Your task to perform on an android device: Launch Youtube and play How to fold a paper Airplanes that flies far , make sure to turn on subtitles and set playback to 1.5x
Image 0: 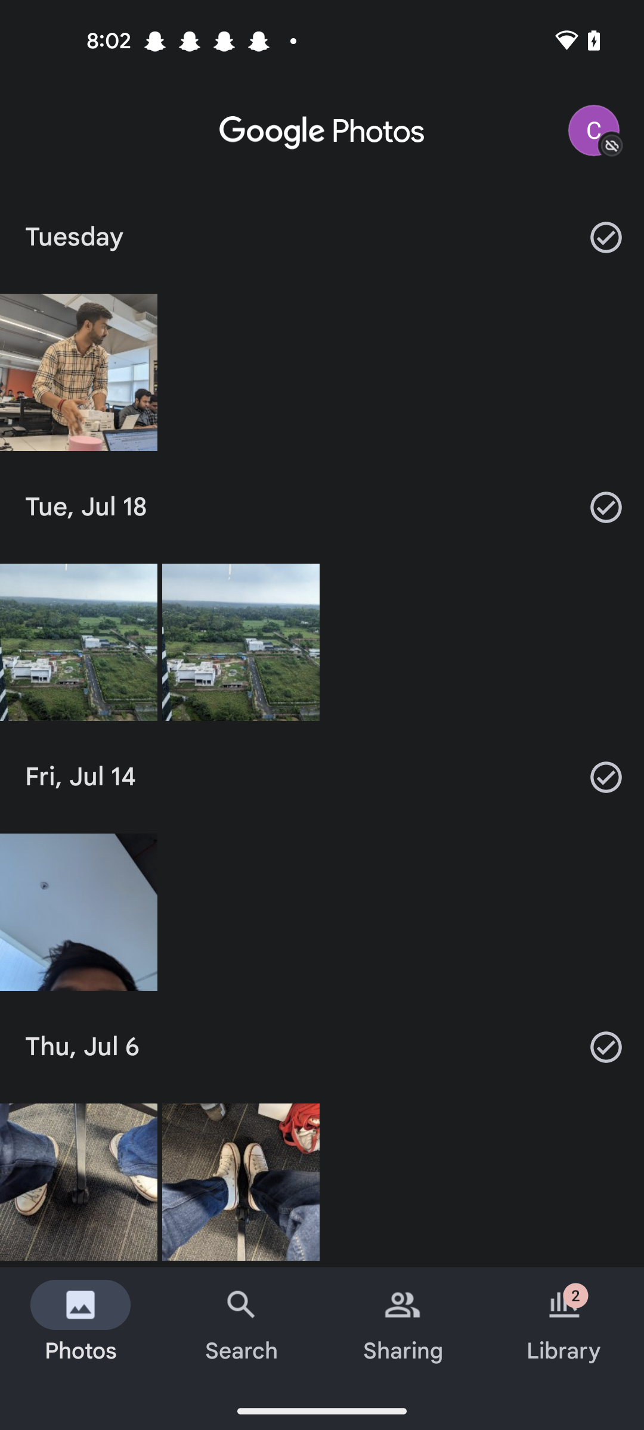
open the youtube app
Step 0: open app "YouTube"
Image 2: 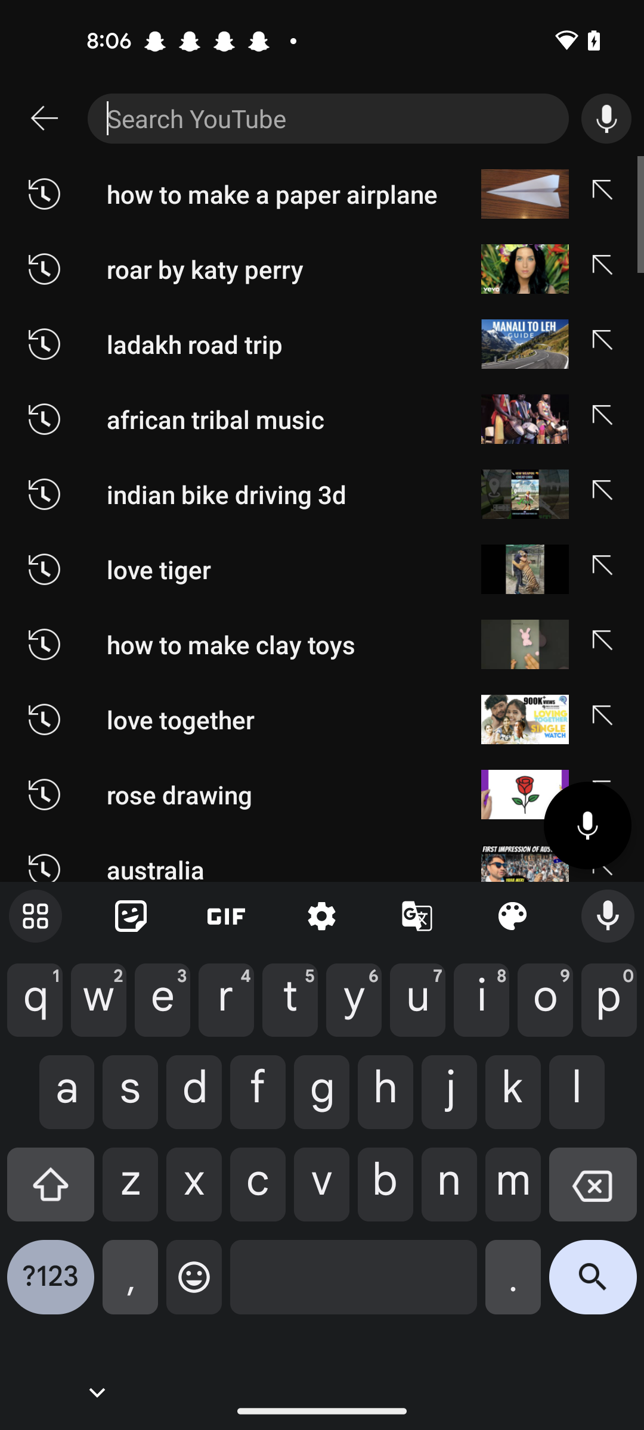
Enter as How to fold a paper Airplanes that flies far video 
Step 2: type "How to fold a paper Airplanes that flies far"
Image 3: 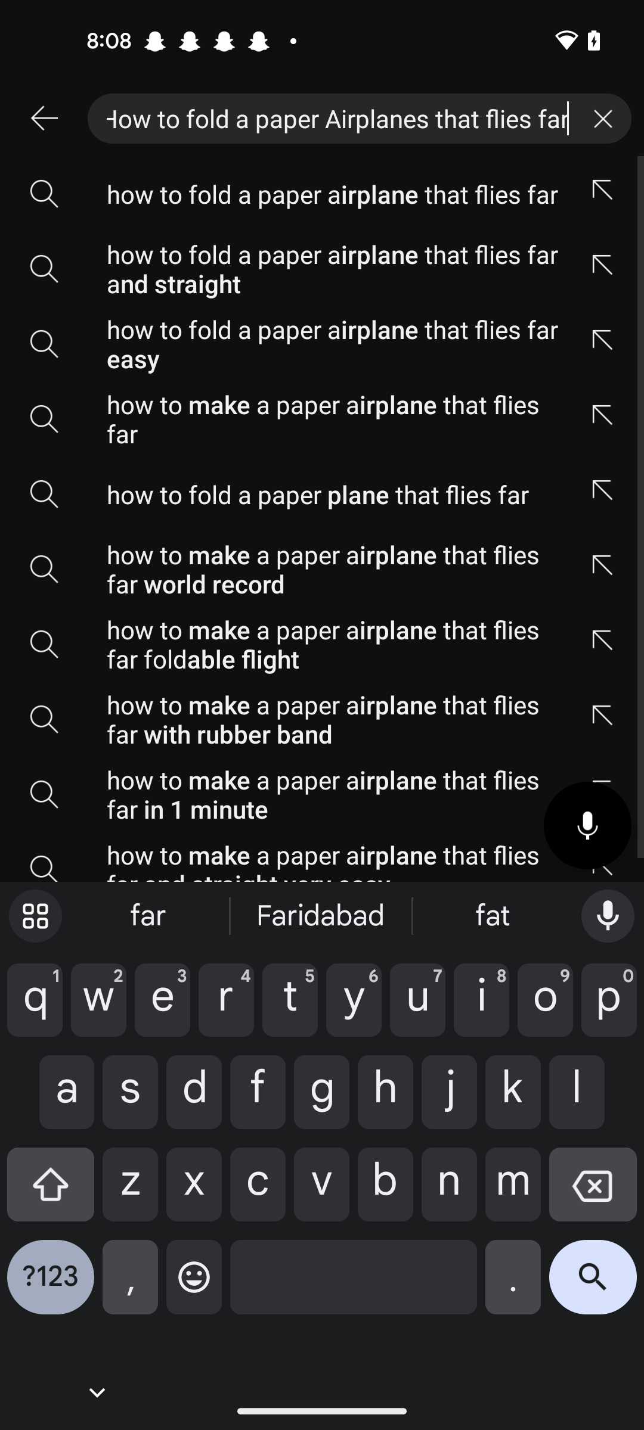
Click on the first result of the screen 
Step 3: click (325, 194)
Image 4: 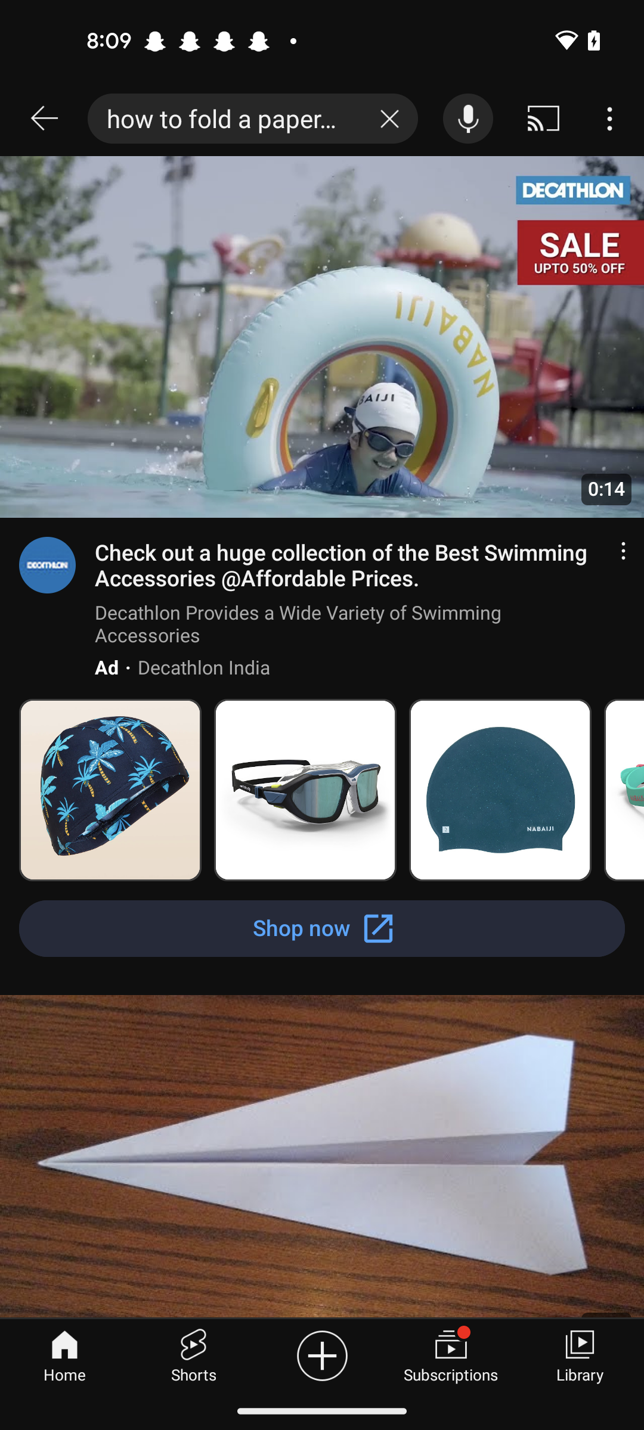
Click on the first result of the screen 
Step 4: wait
Image 5: 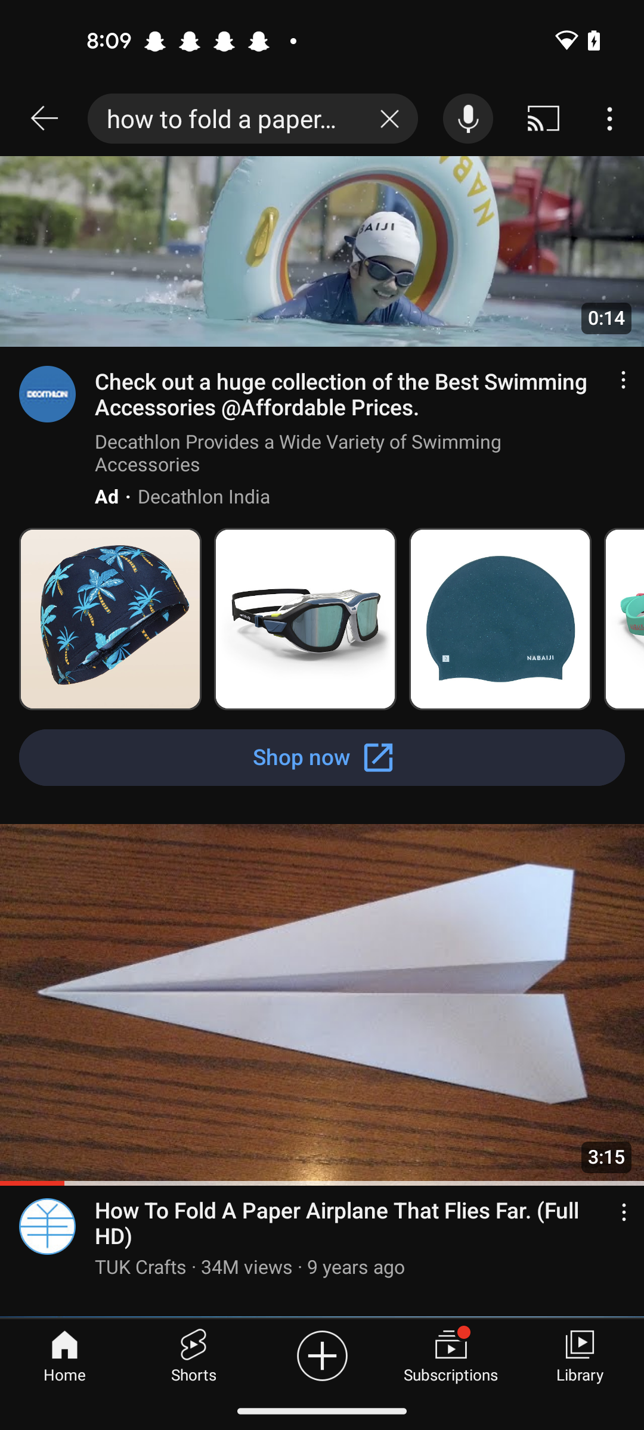
Click on the How to fold a paper Airplanes that flies far video
Step 5: click (322, 1070)
Image 6: 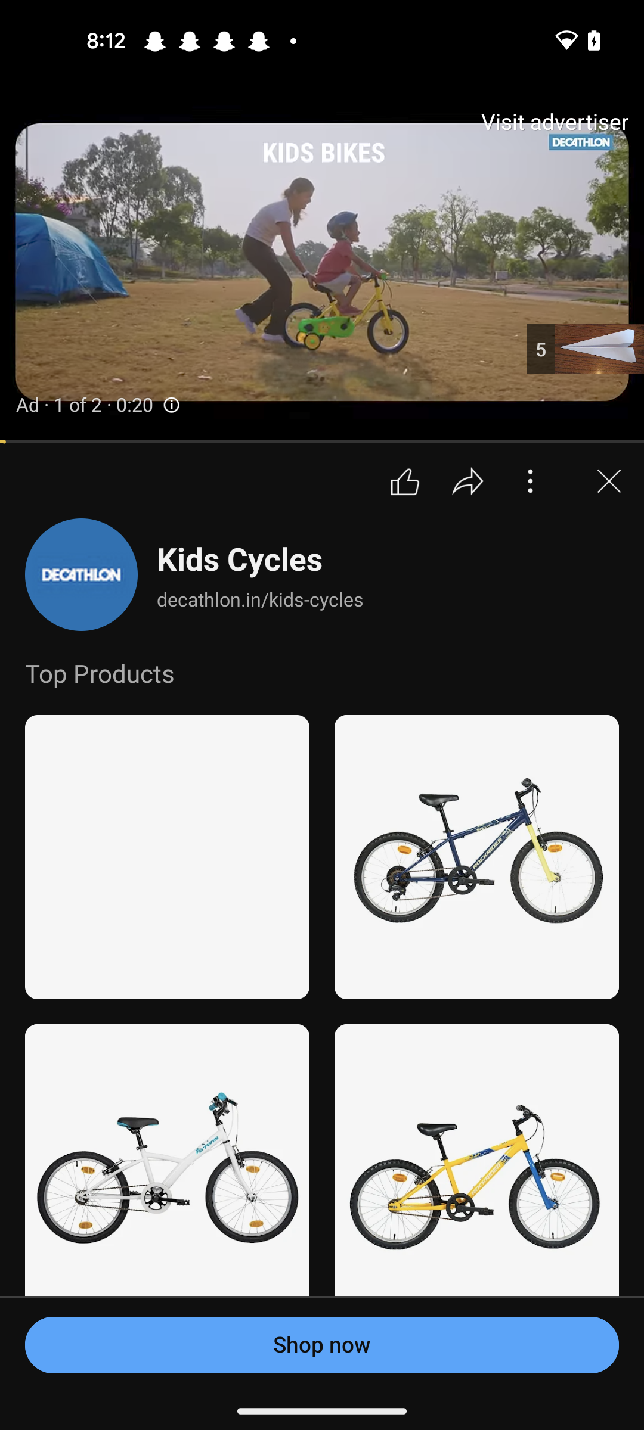
Click on the How to fold a paper Airplanes that flies far video
Step 6: wait
Image 7: 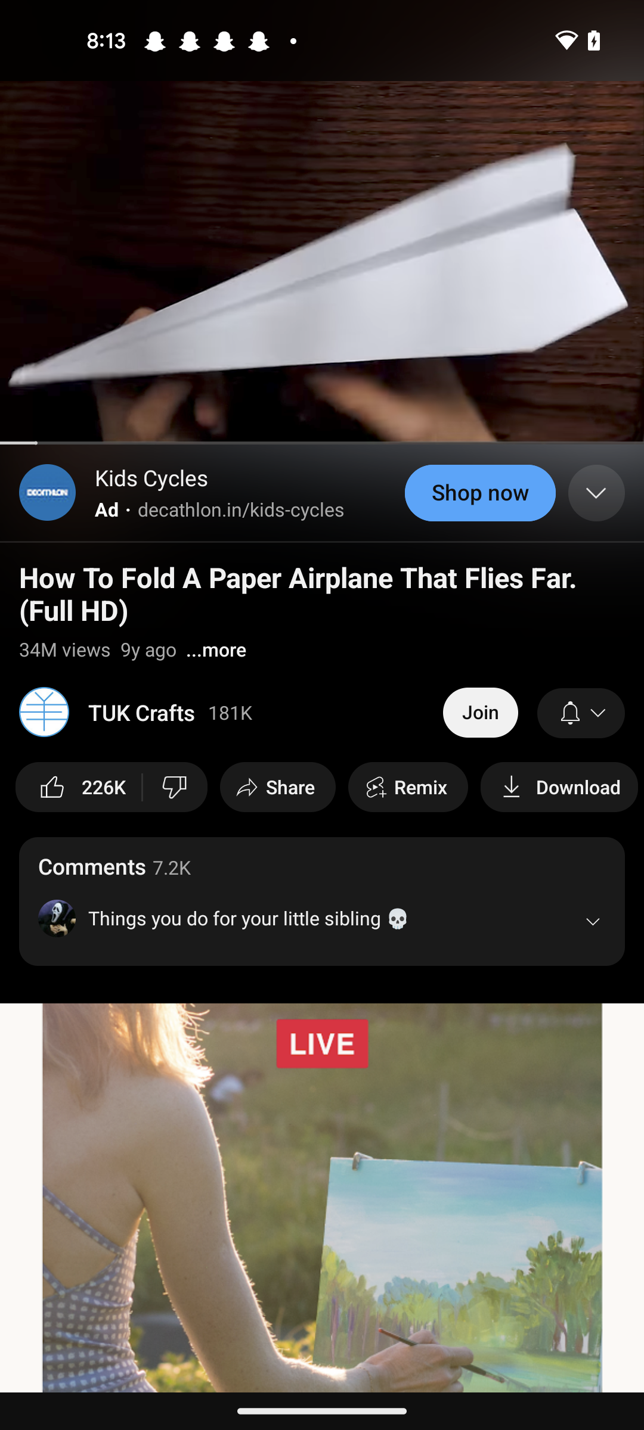
Click on the How to fold a paper Airplanes that flies far video
Step 7: wait
Image 8: 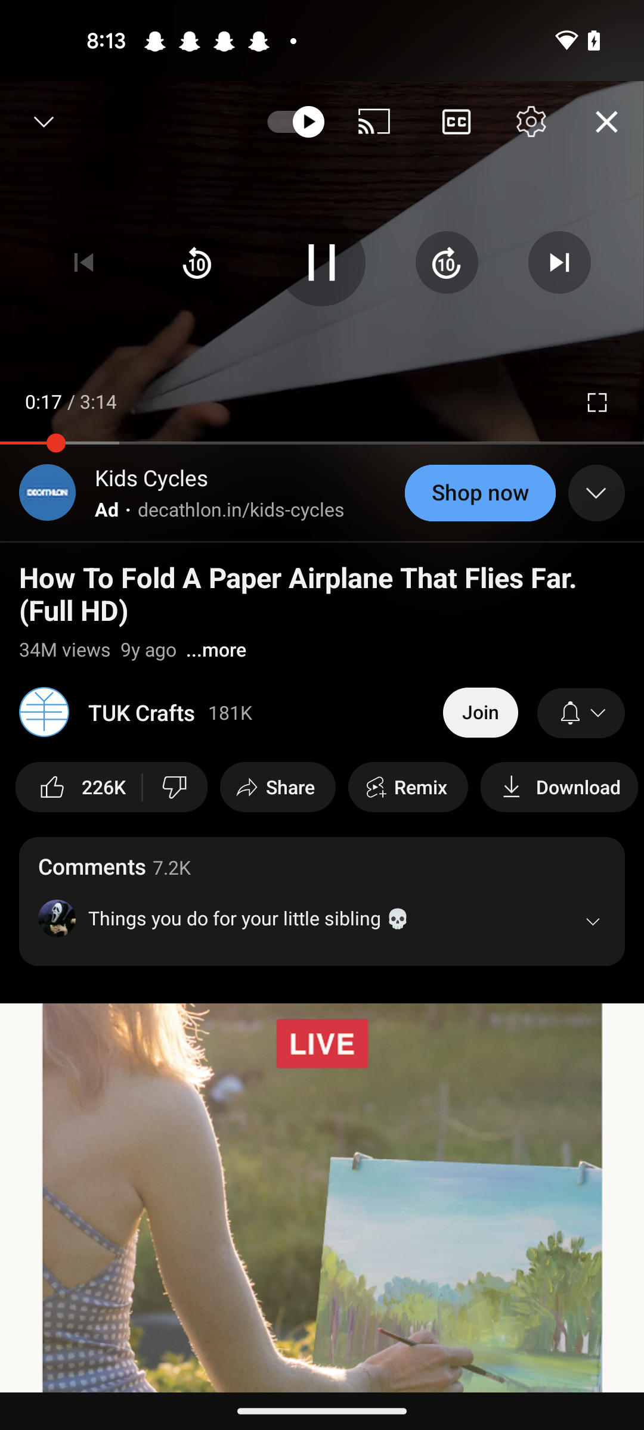
Click on the subtitles 
Step 8: click (456, 121)
Image 9: 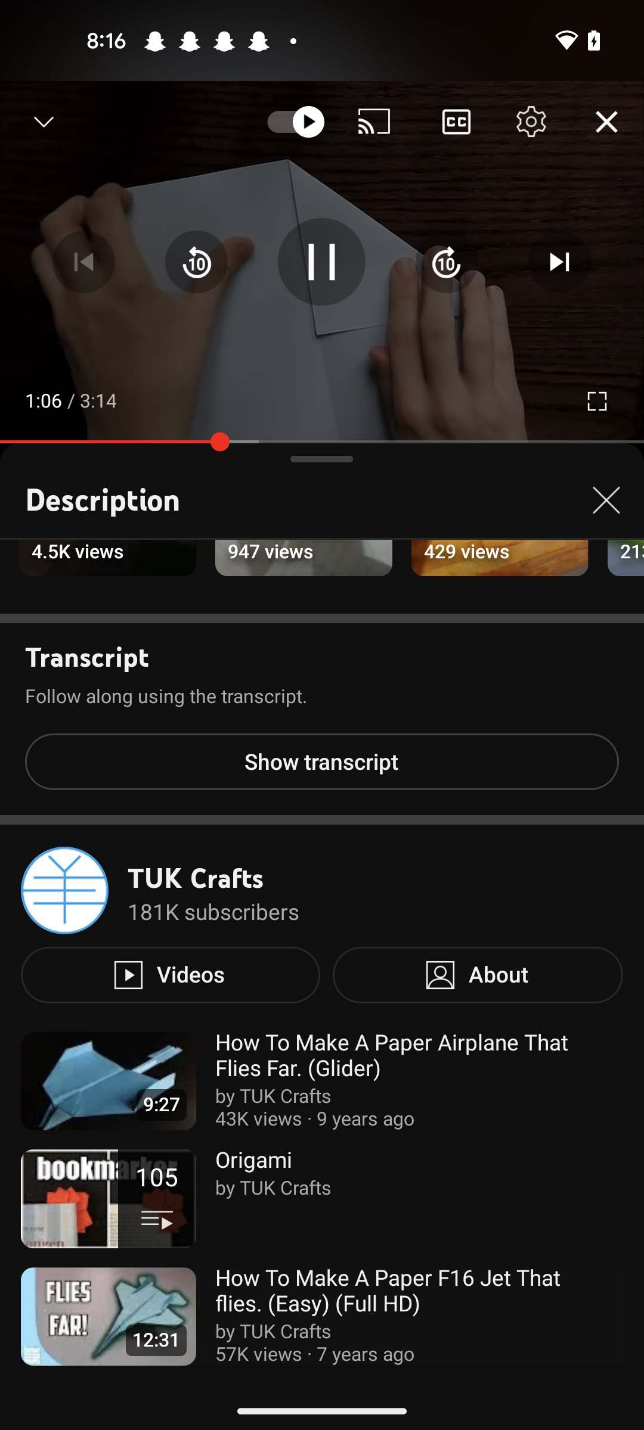
Click on the subtitles 
Step 9: wait
Image 10: 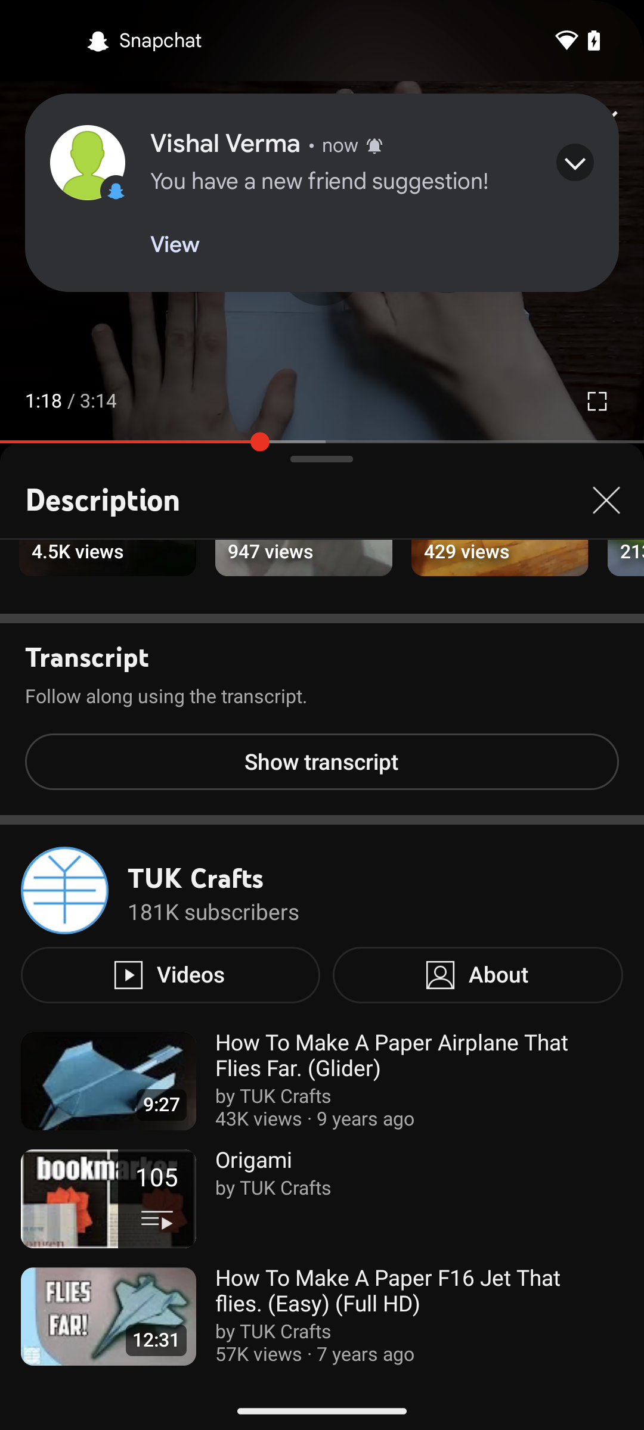
Click on the subtitles 
Step 10: wait
Image 11: 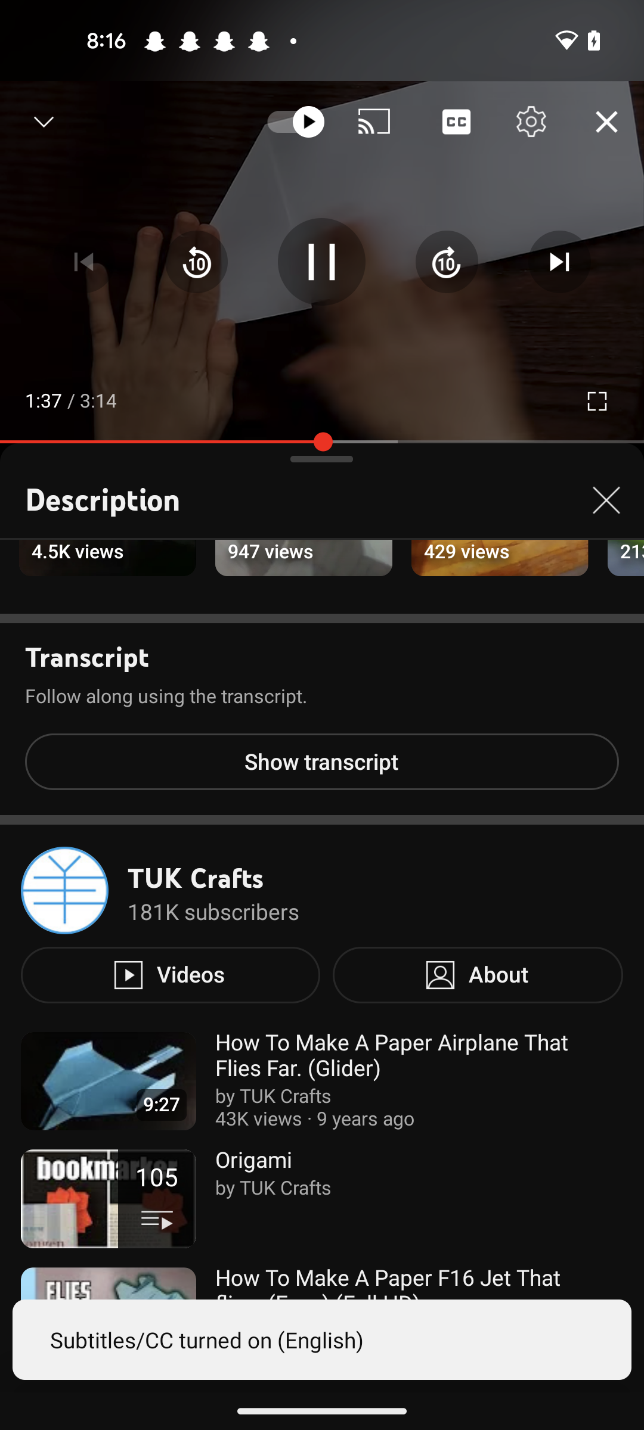
Click on the setting icon 
Step 11: click (531, 121)
Image 13: 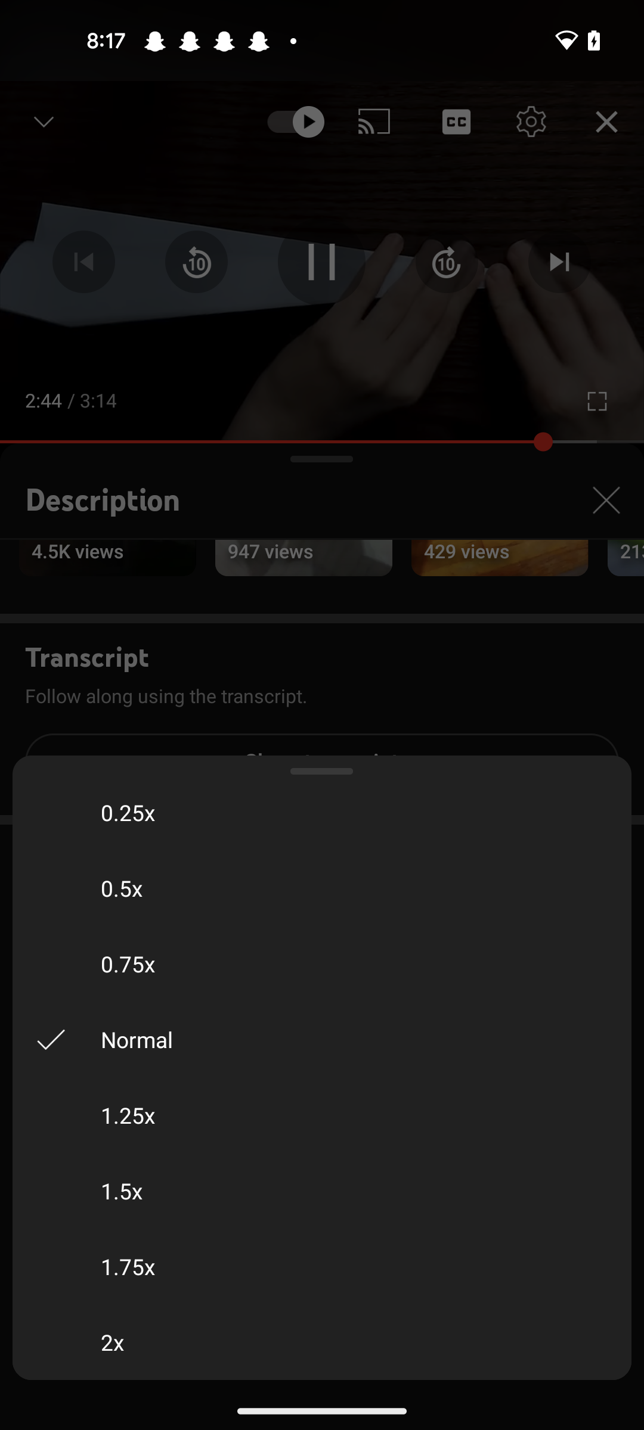
Select the 1.5x option
Step 13: click (322, 1190)